Your task to perform on an android device: Go to library section and open "Music that Heals" and add video to the created play
Image 1: 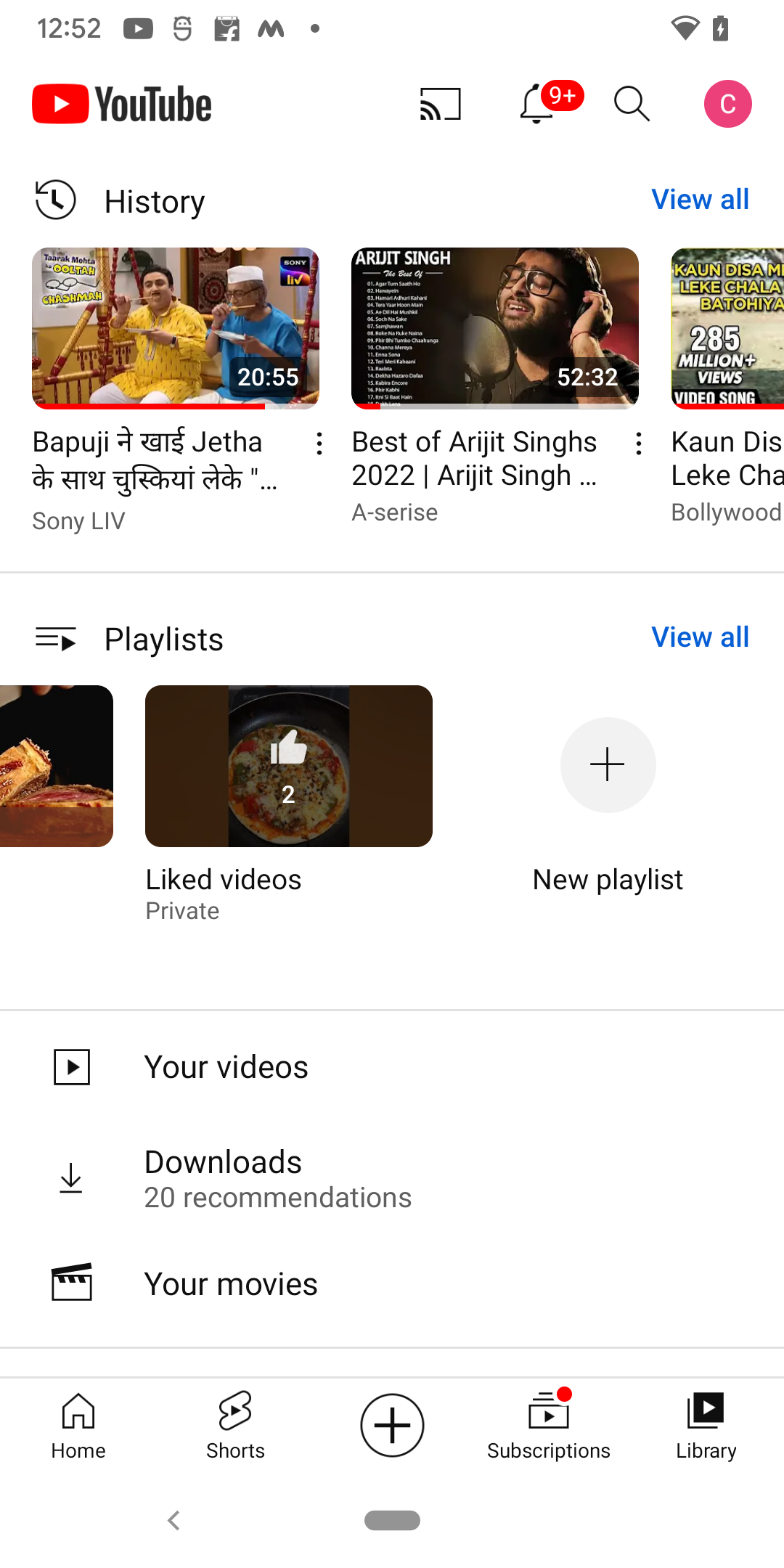
click on the new playlist 
Step 1: click (608, 847)
Image 2: 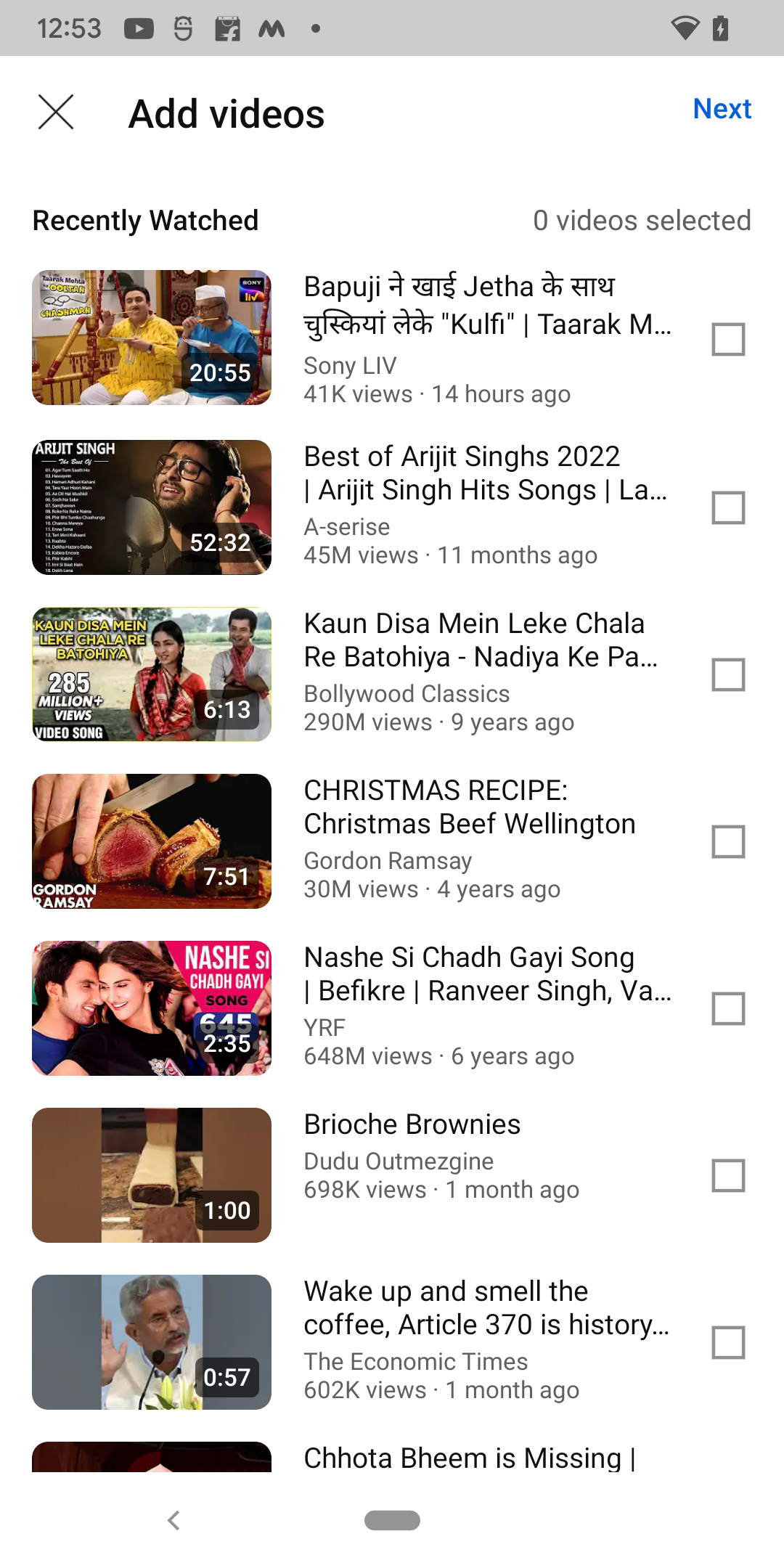
select the first ,second, and third video 
Step 2: click (392, 338)
Image 3: 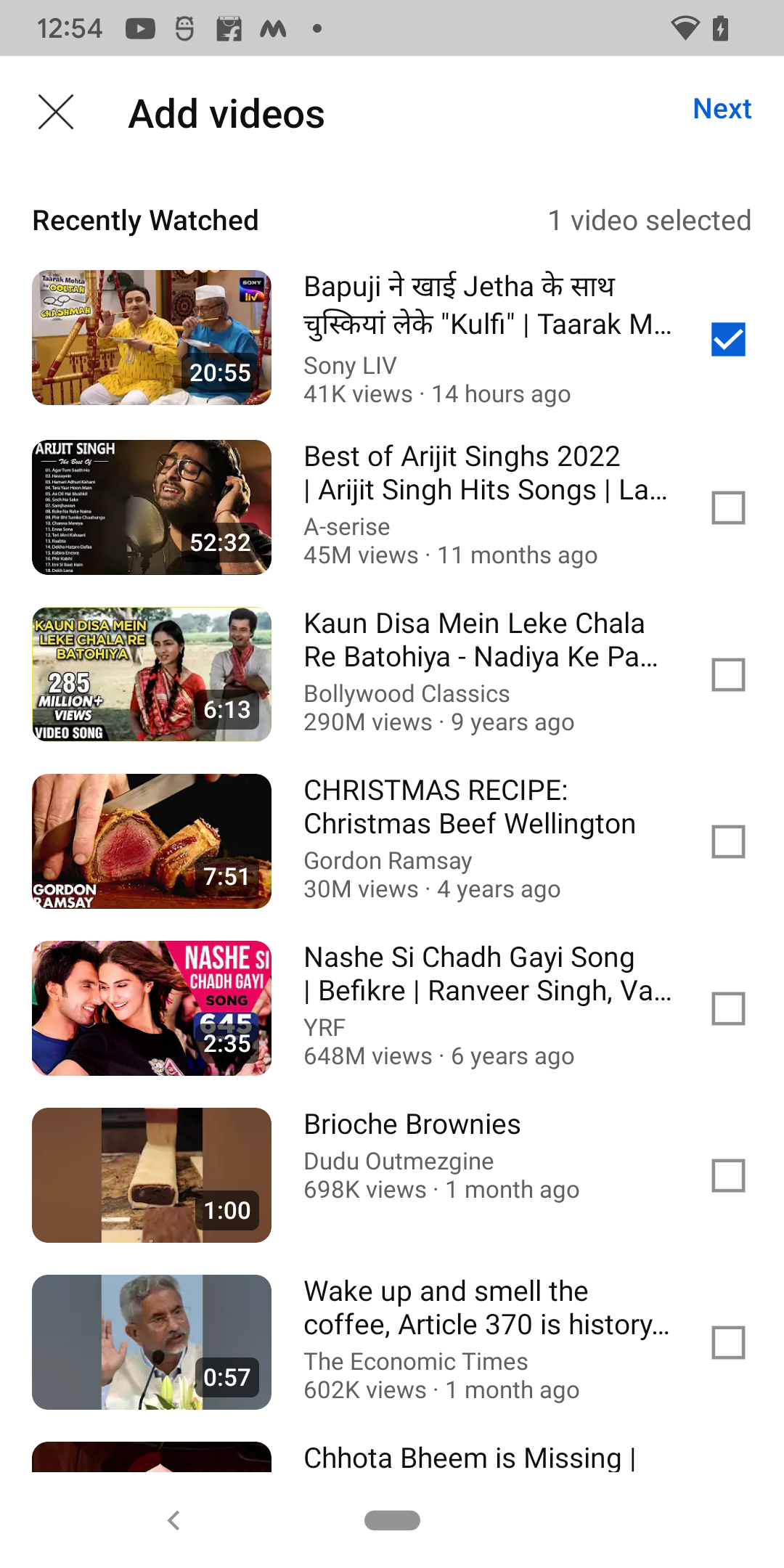
select the first ,second, and third video 
Step 3: click (392, 507)
Image 4: 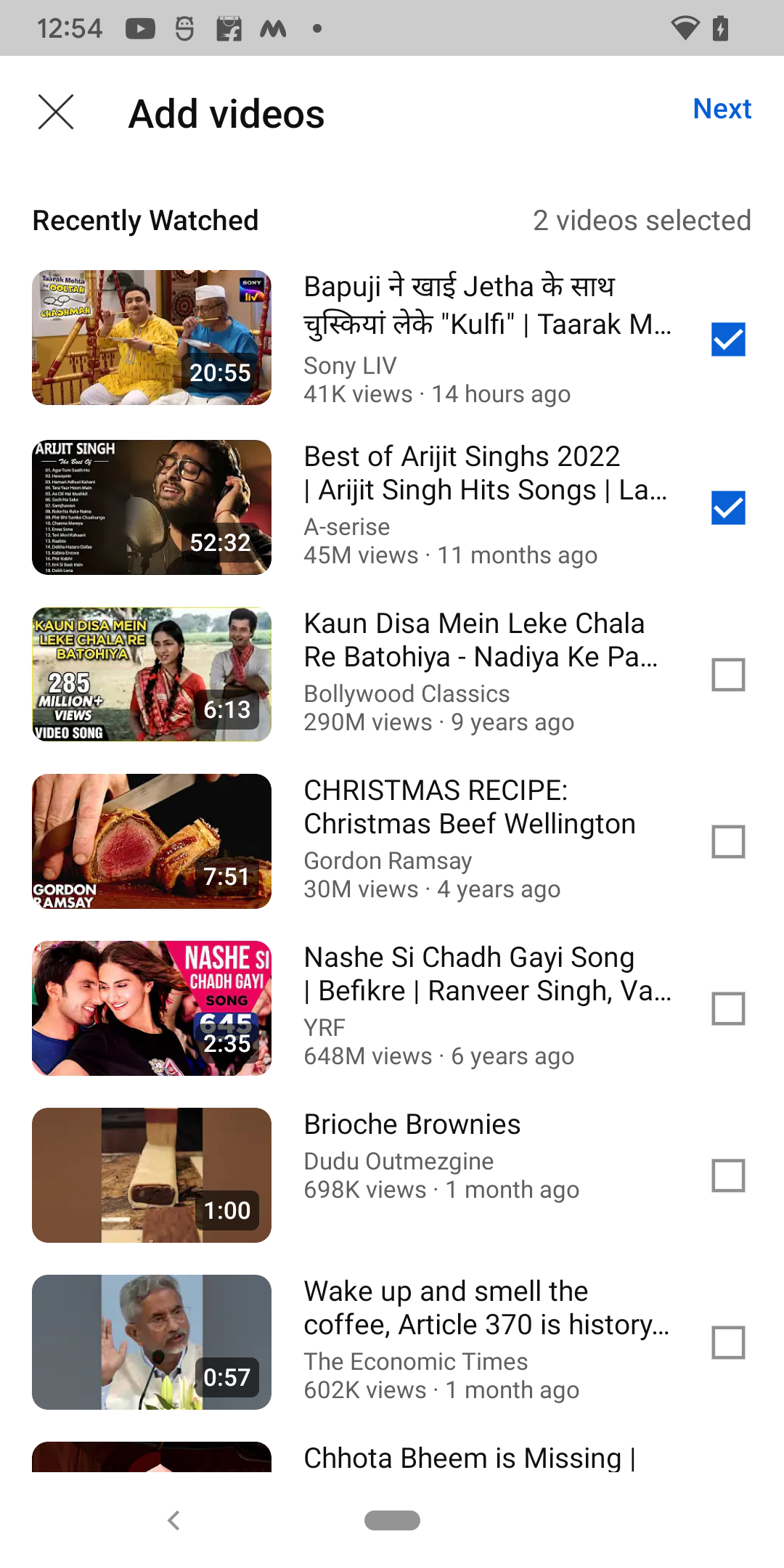
select the first ,second, and third video 
Step 4: click (392, 674)
Image 5: 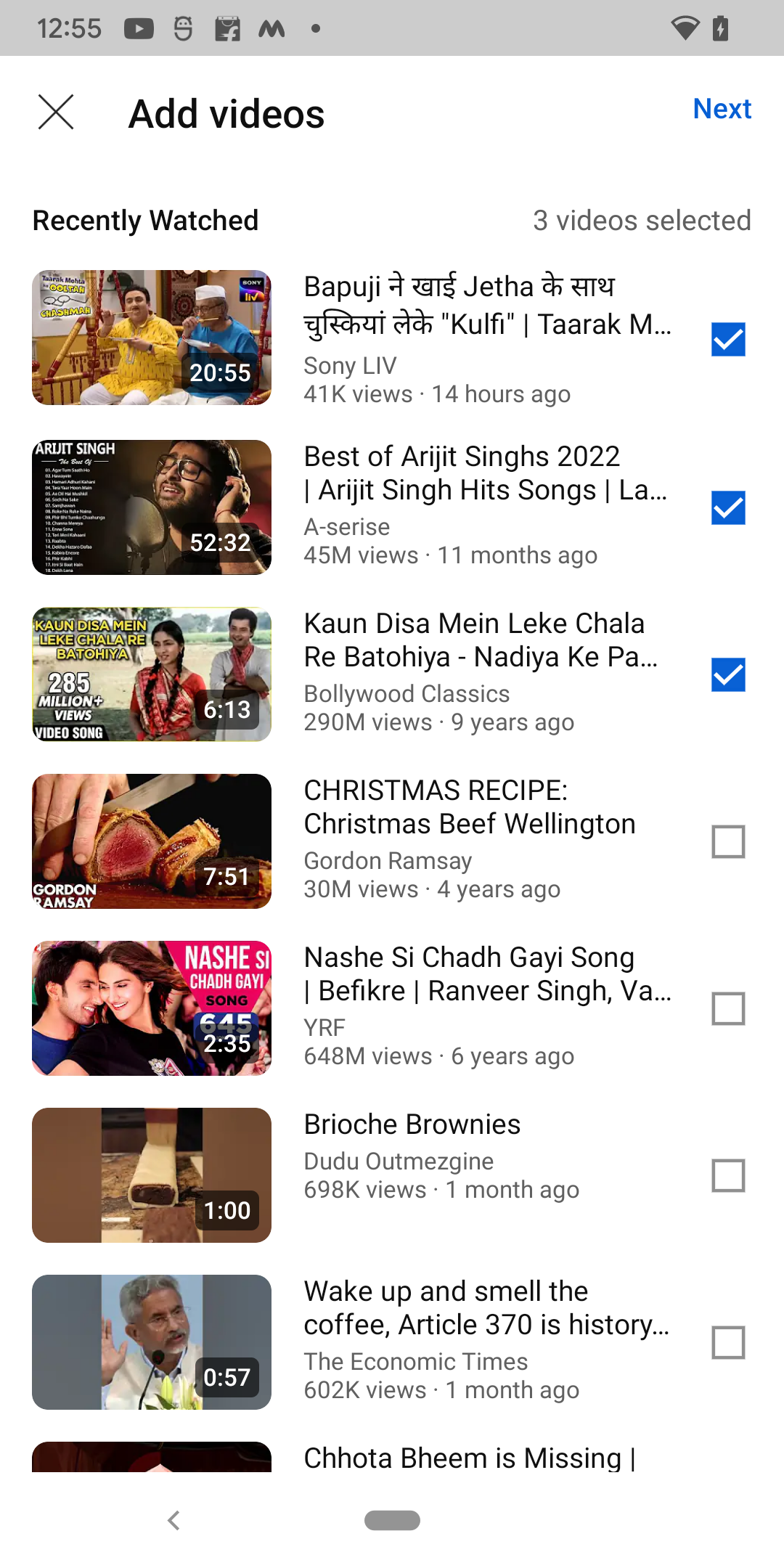
go to the next button at the top right of the screen
Step 5: click (722, 107)
Image 6: 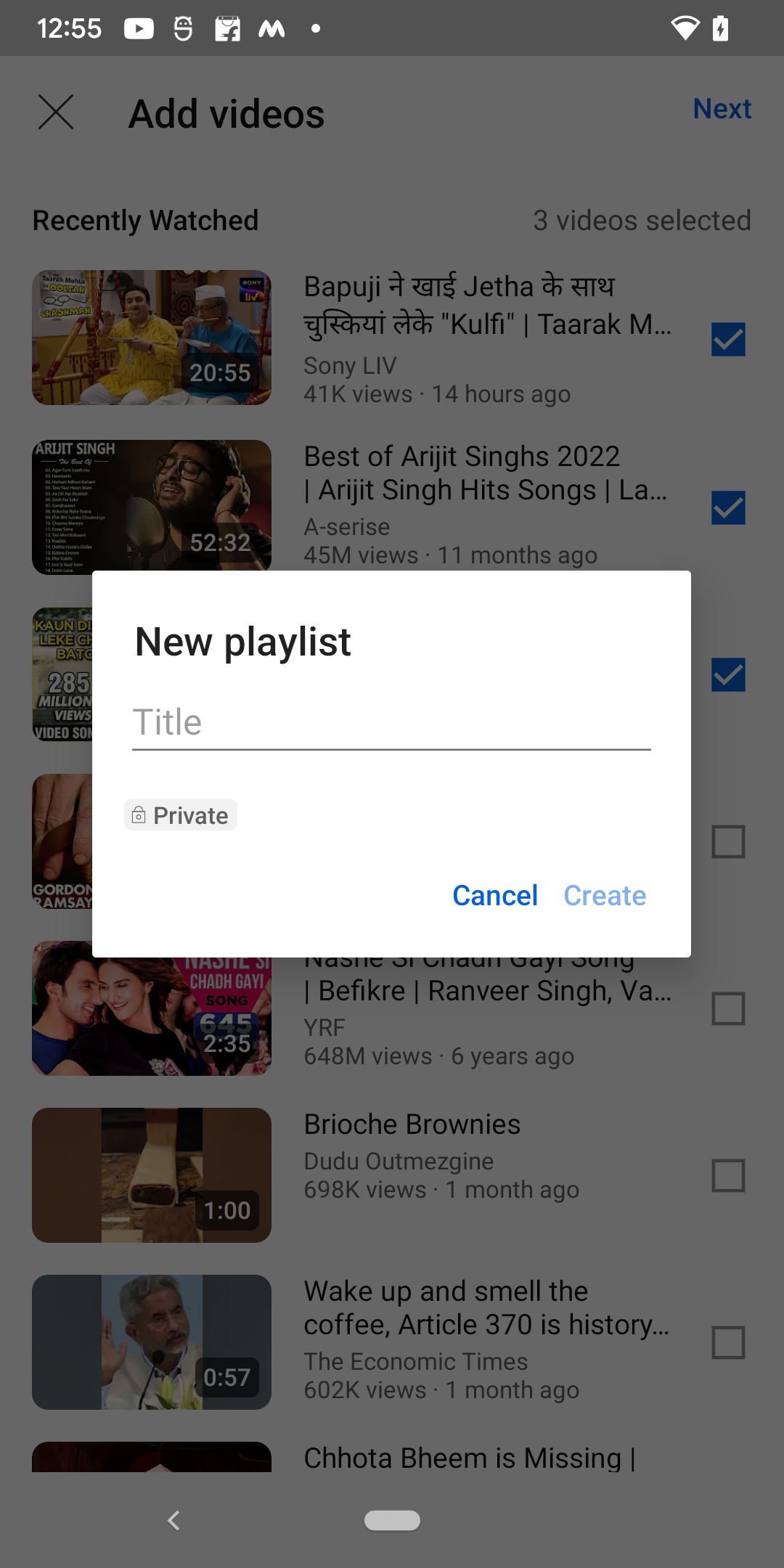
click on the create option 
Step 6: click (605, 894)
Image 7: 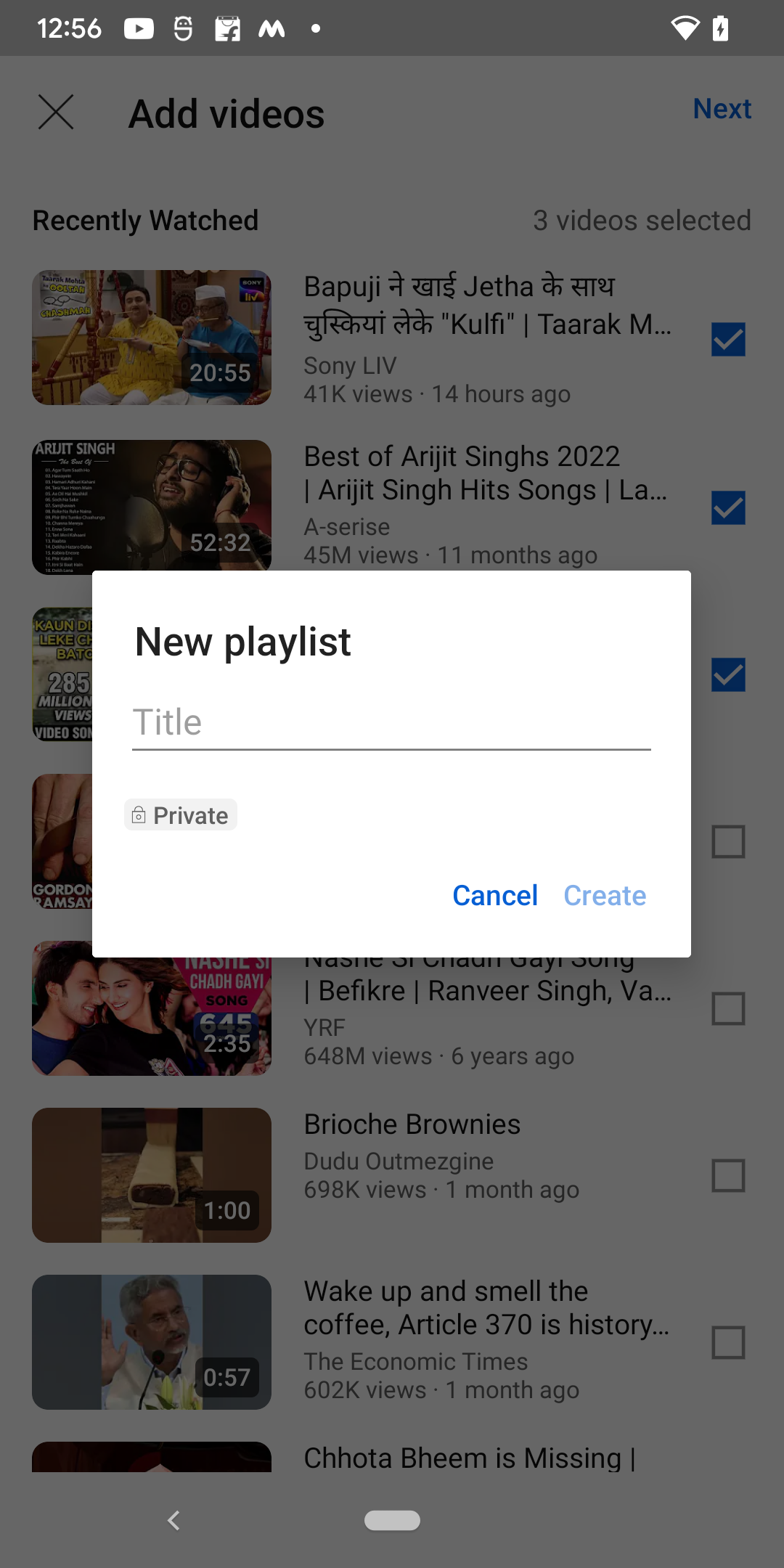
click on the create option 
Step 7: click (391, 721)
Image 8: 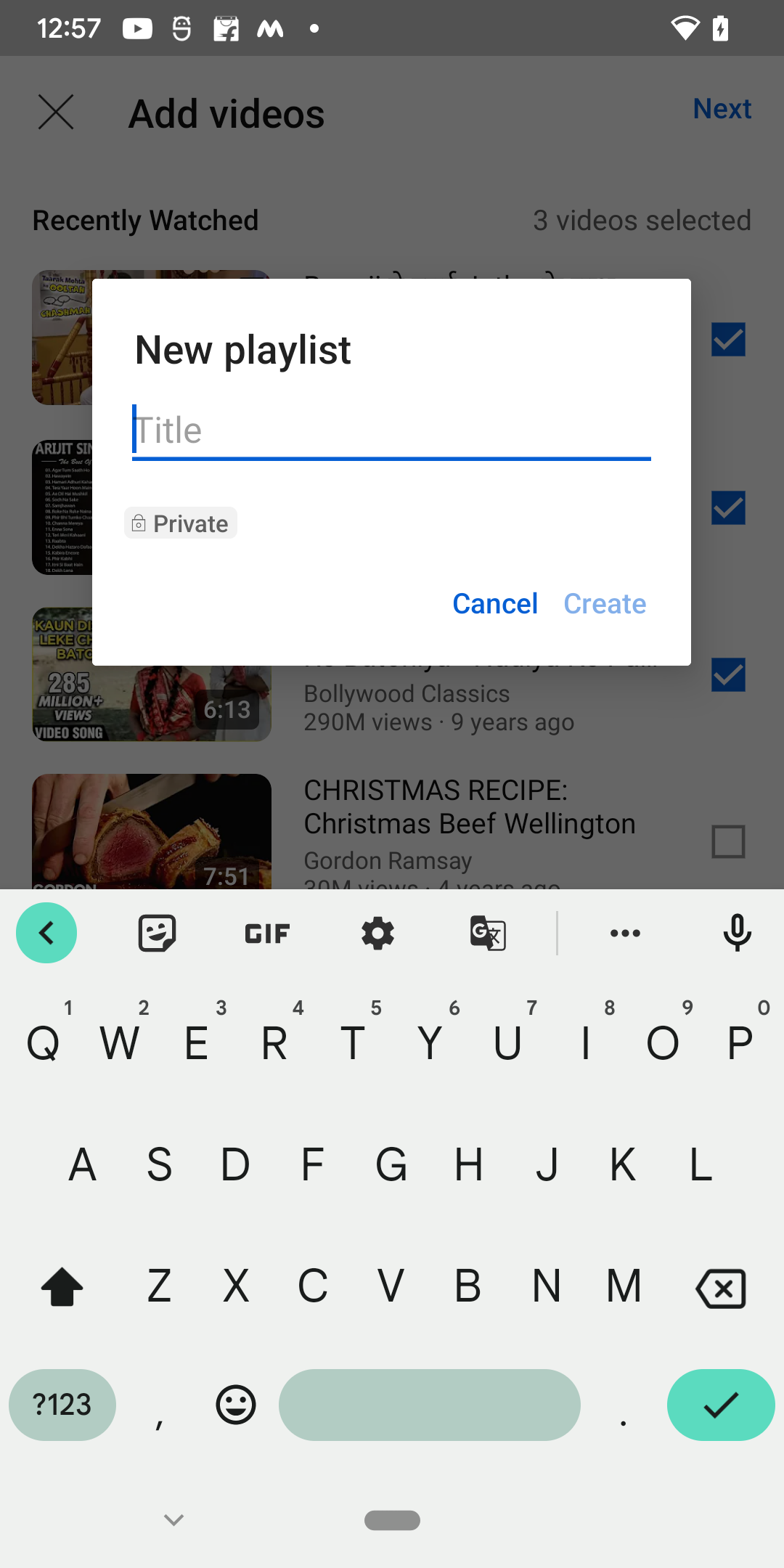
type the name of the playlist
Step 8: type "Music that heals"
Image 9: 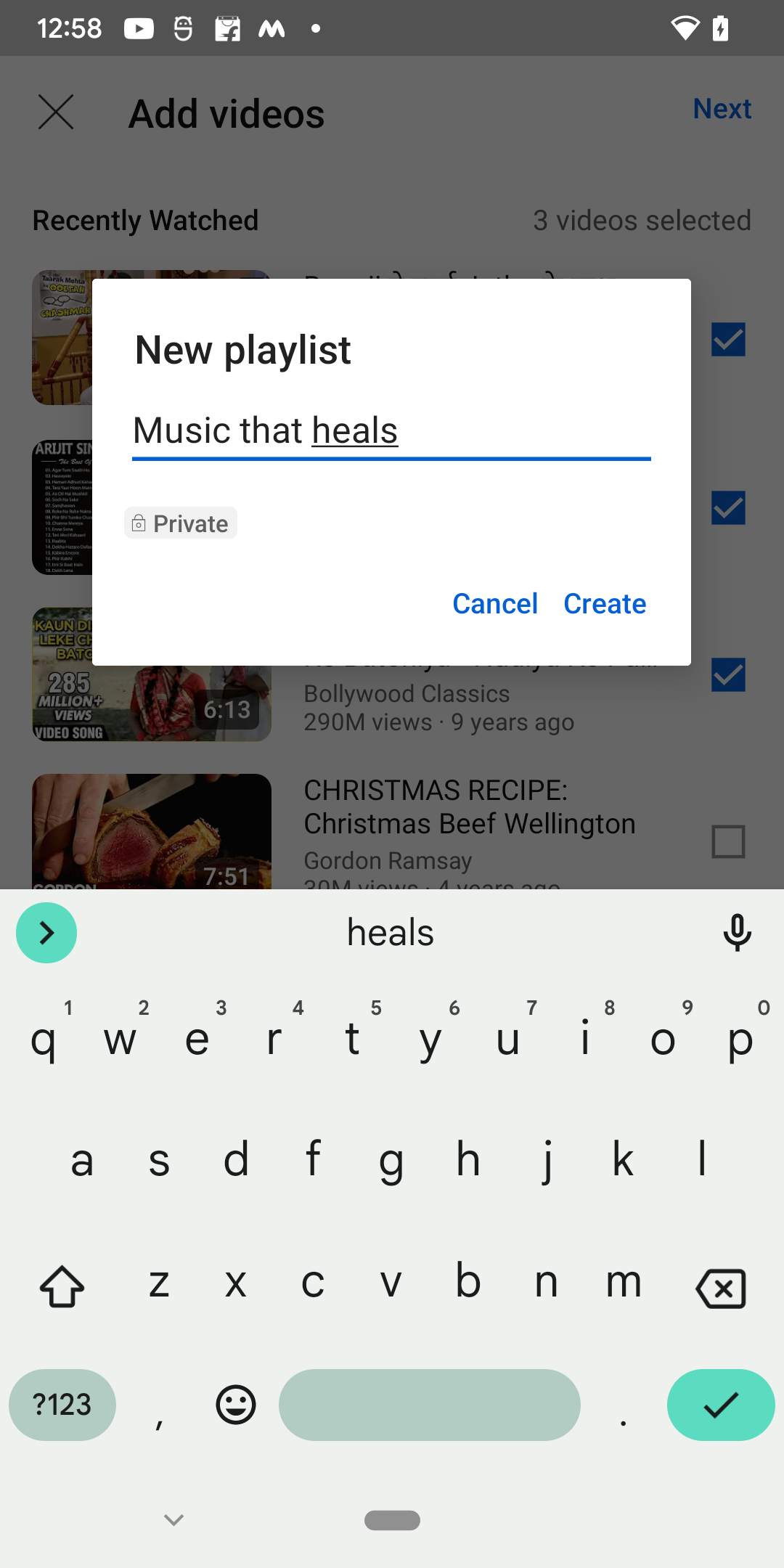
click on the create button
Step 9: click (605, 602)